Your task to perform on an android device: It appears to be attractive from the profile, therefore I'd want to check the information about The Ameswell Hotel in the booking.com app.  
Image 0: 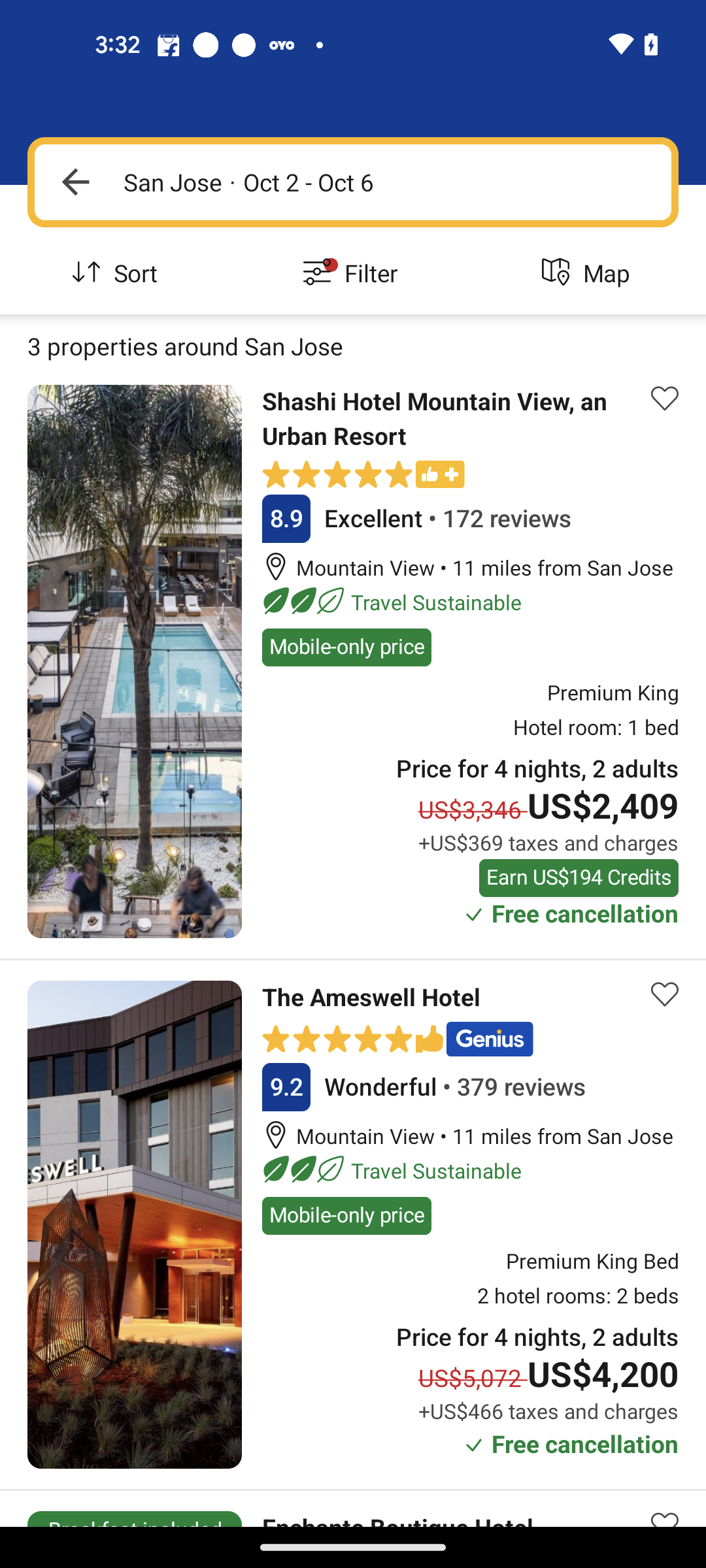
Click on The Ameswell Hotel to know more
Step 0: click (371, 998)
Image 1: 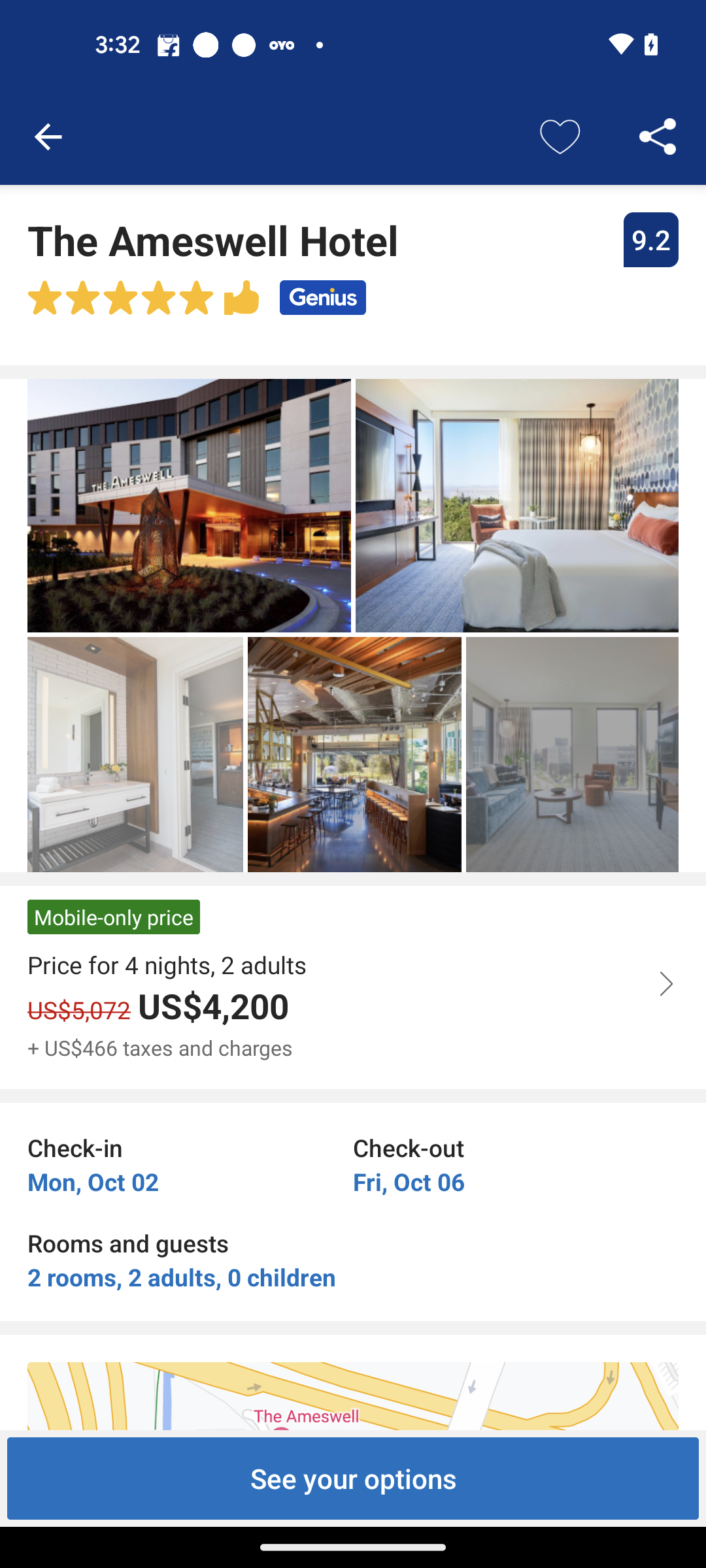
Swipe up to view the details of the Hotel
Step 1: scroll down
Image 2: 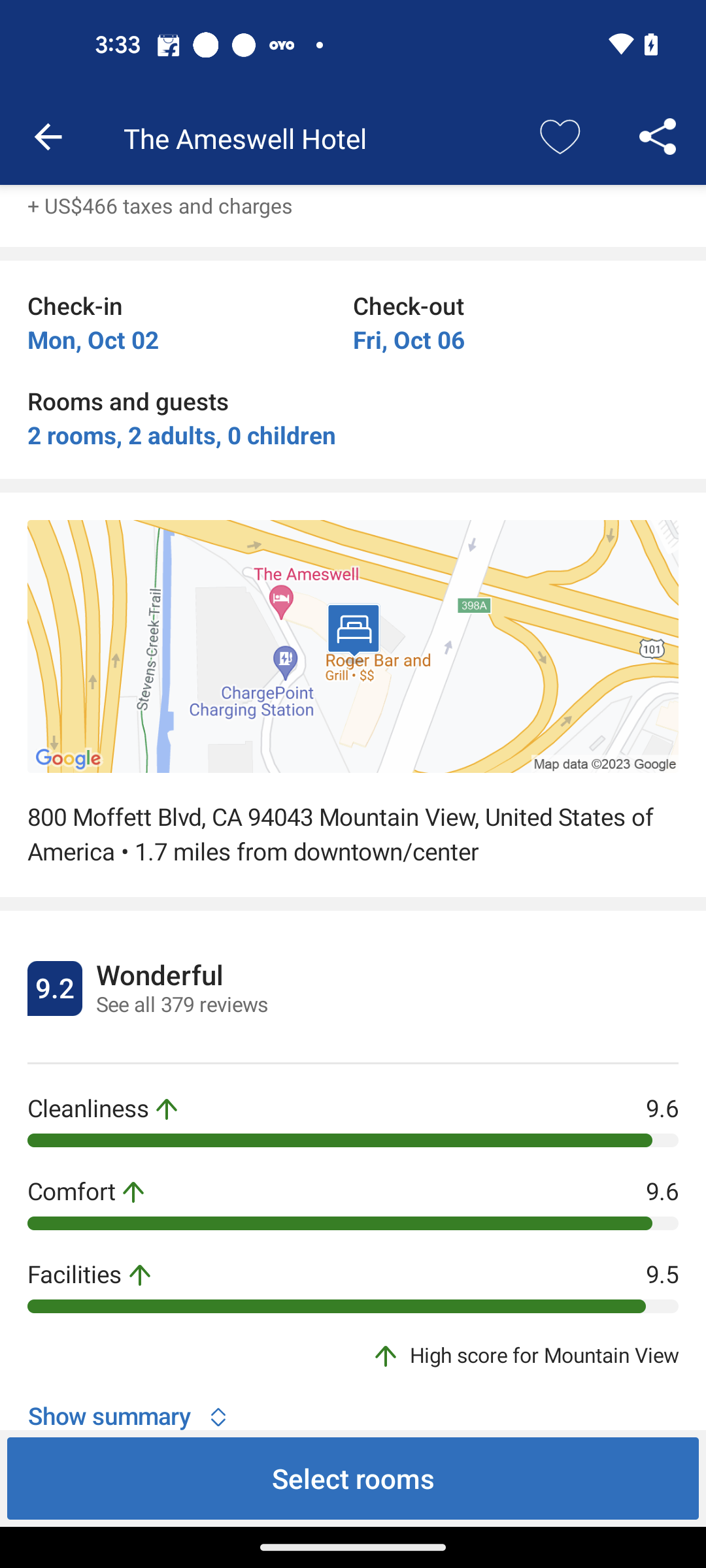
Swipe up to view the details of the Hotel
Step 2: scroll down
Image 3: 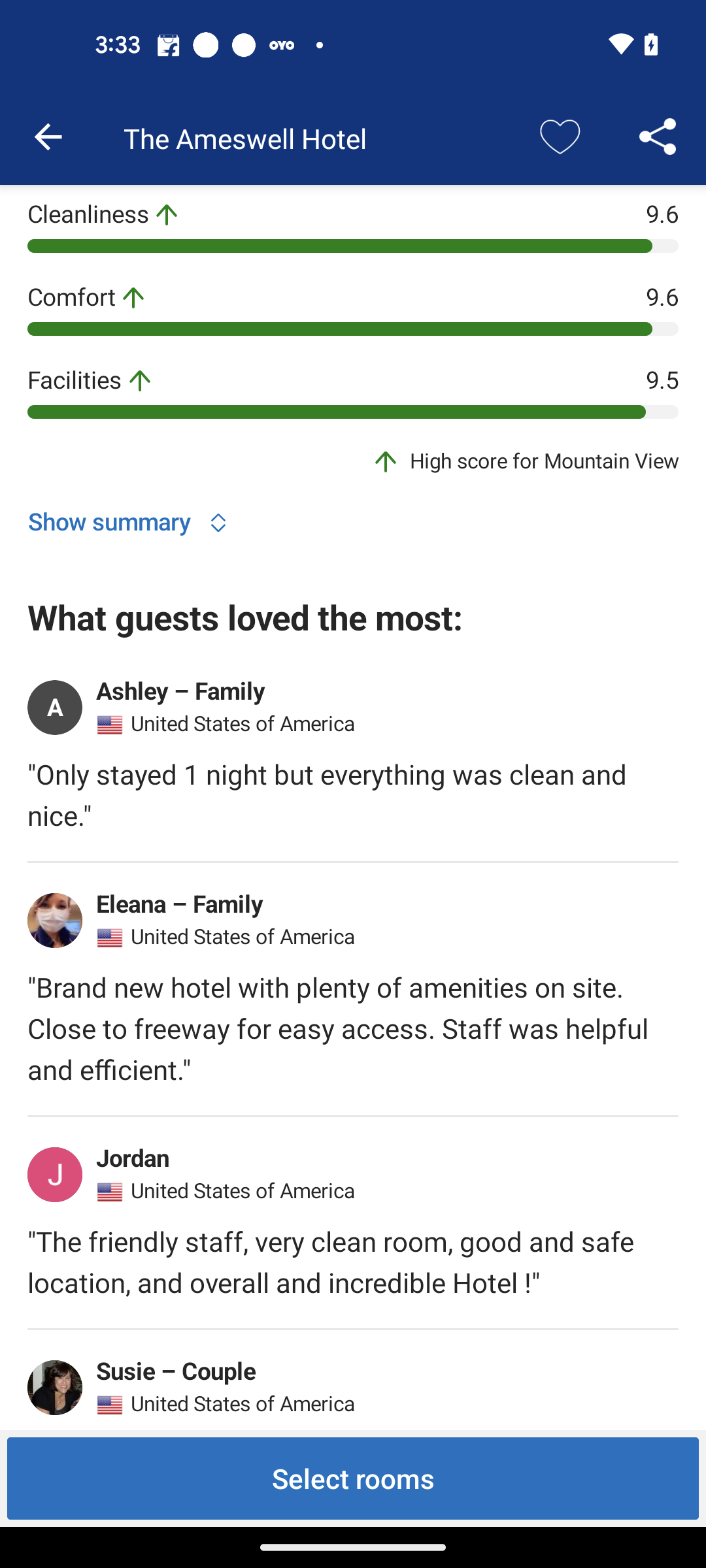
Swipe up to view the details of the Hotel
Step 3: scroll down
Image 4: 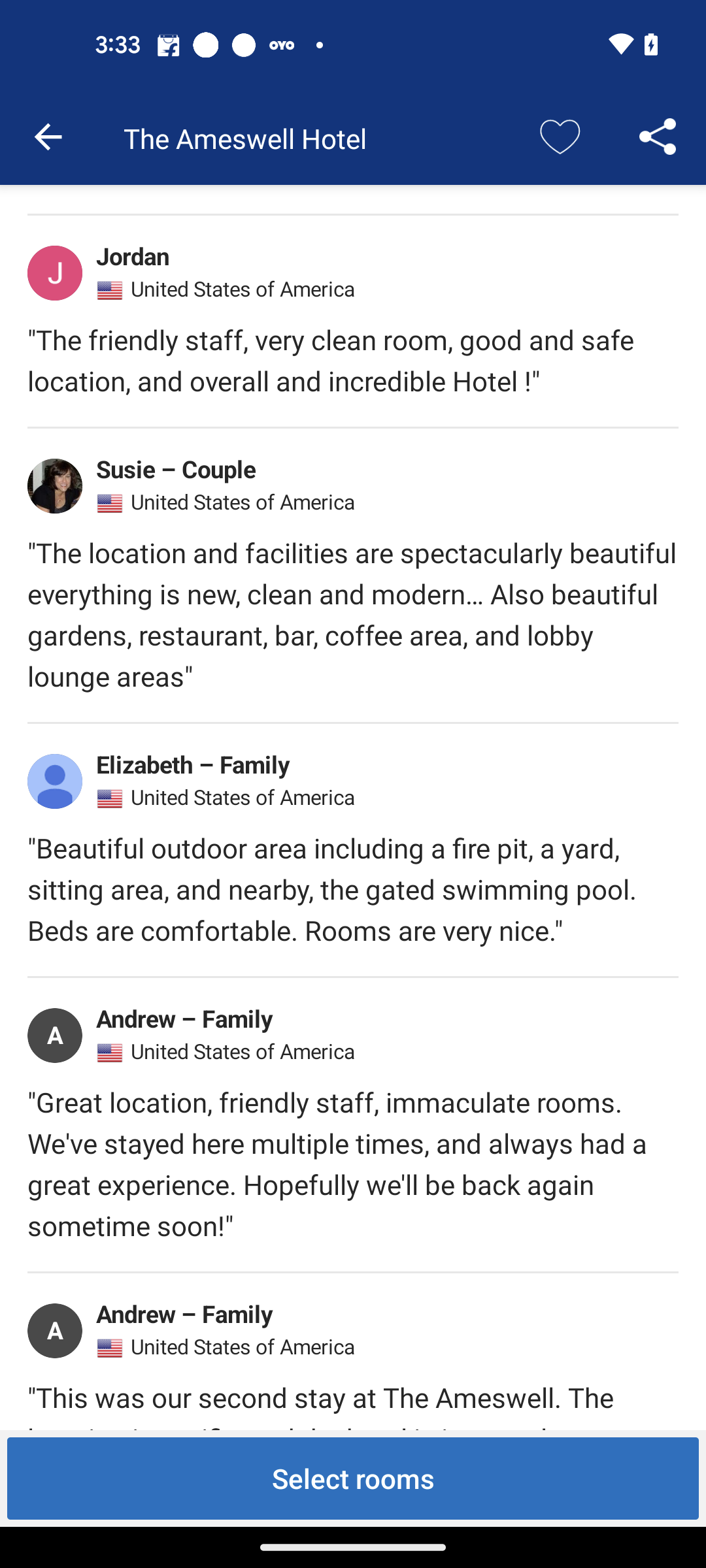
Swipe up to view the details of the Hotel
Step 4: scroll down
Image 5: 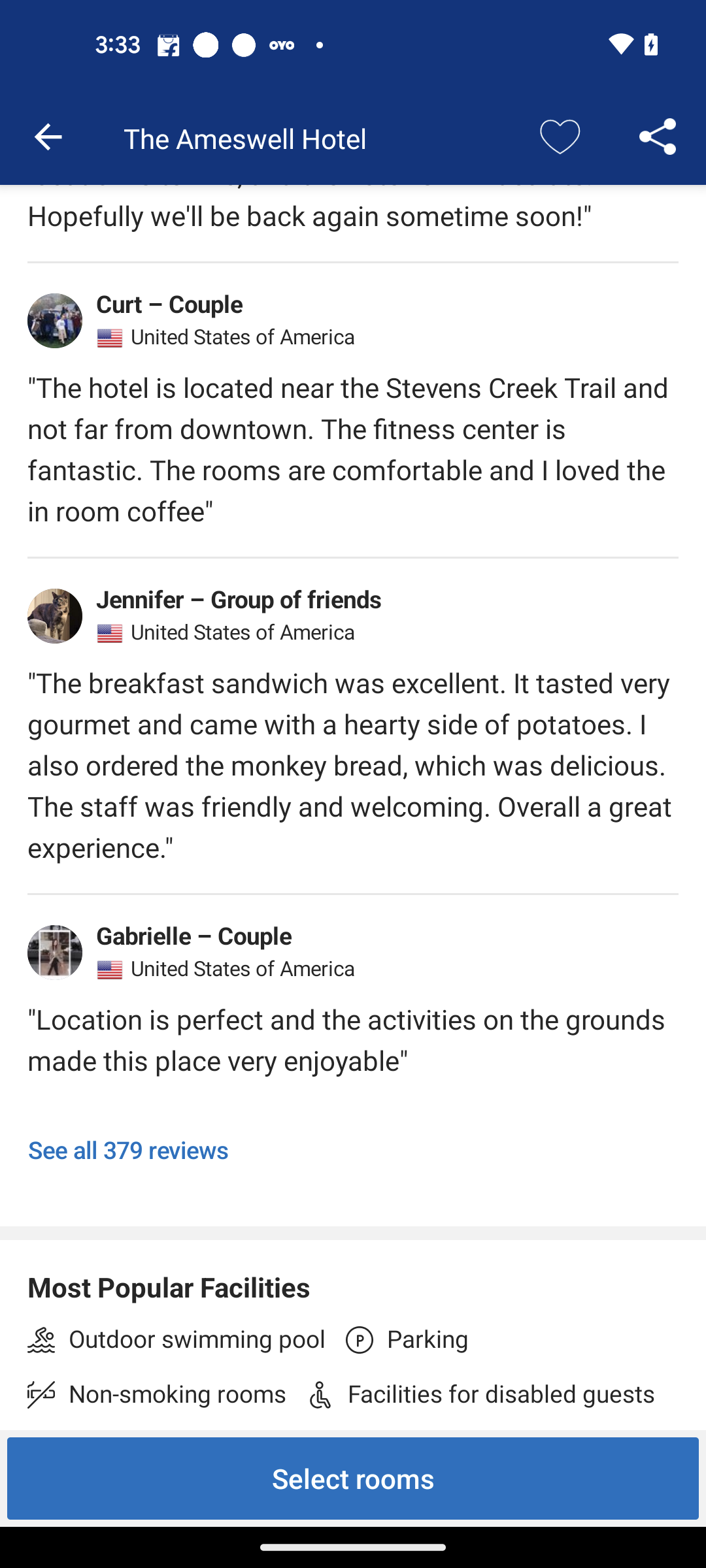
Swipe up to view the details of the Hotel
Step 5: scroll down
Image 6: 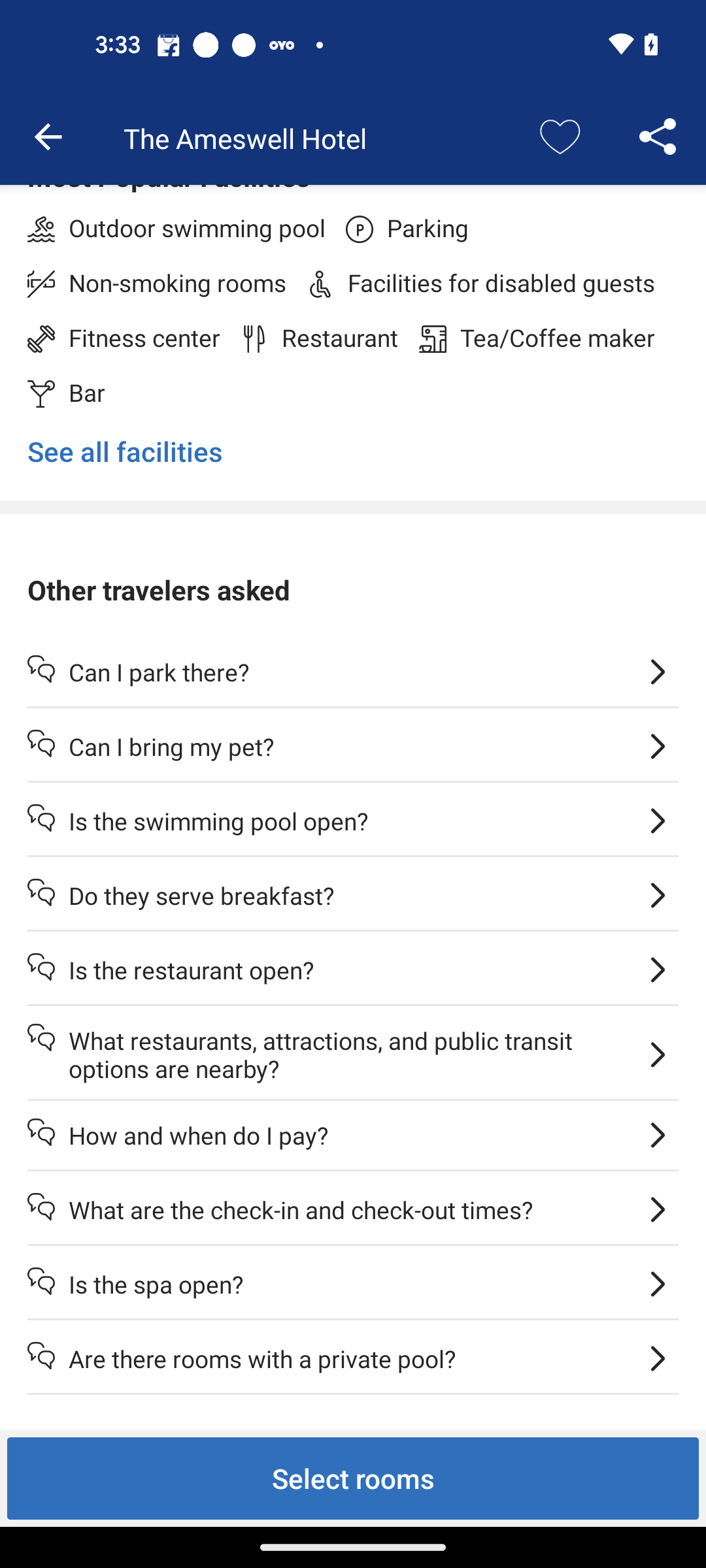
Swipe up to view the details of the Hotel
Step 6: scroll down
Image 7: 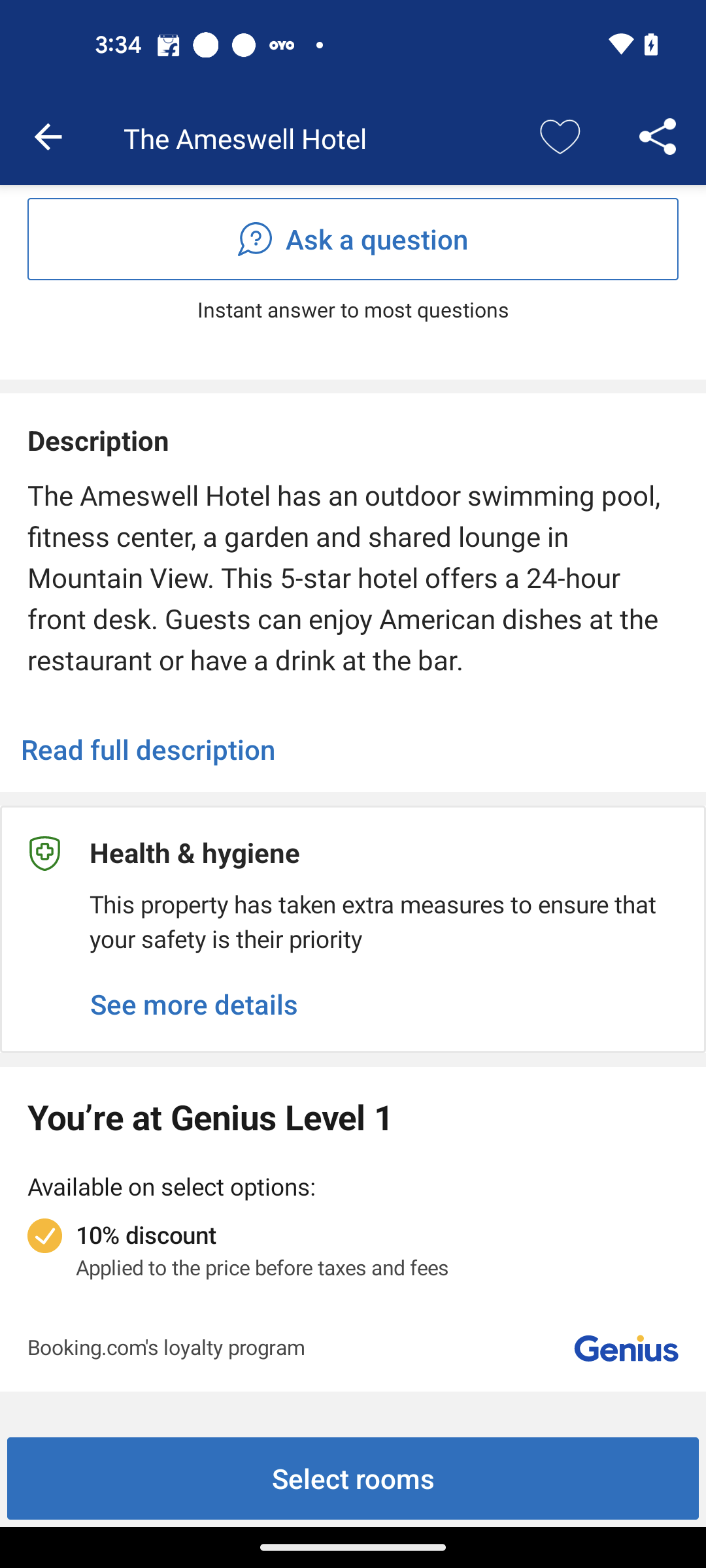
Swipe up to view the details of the Hotel
Step 7: scroll down
Image 8: 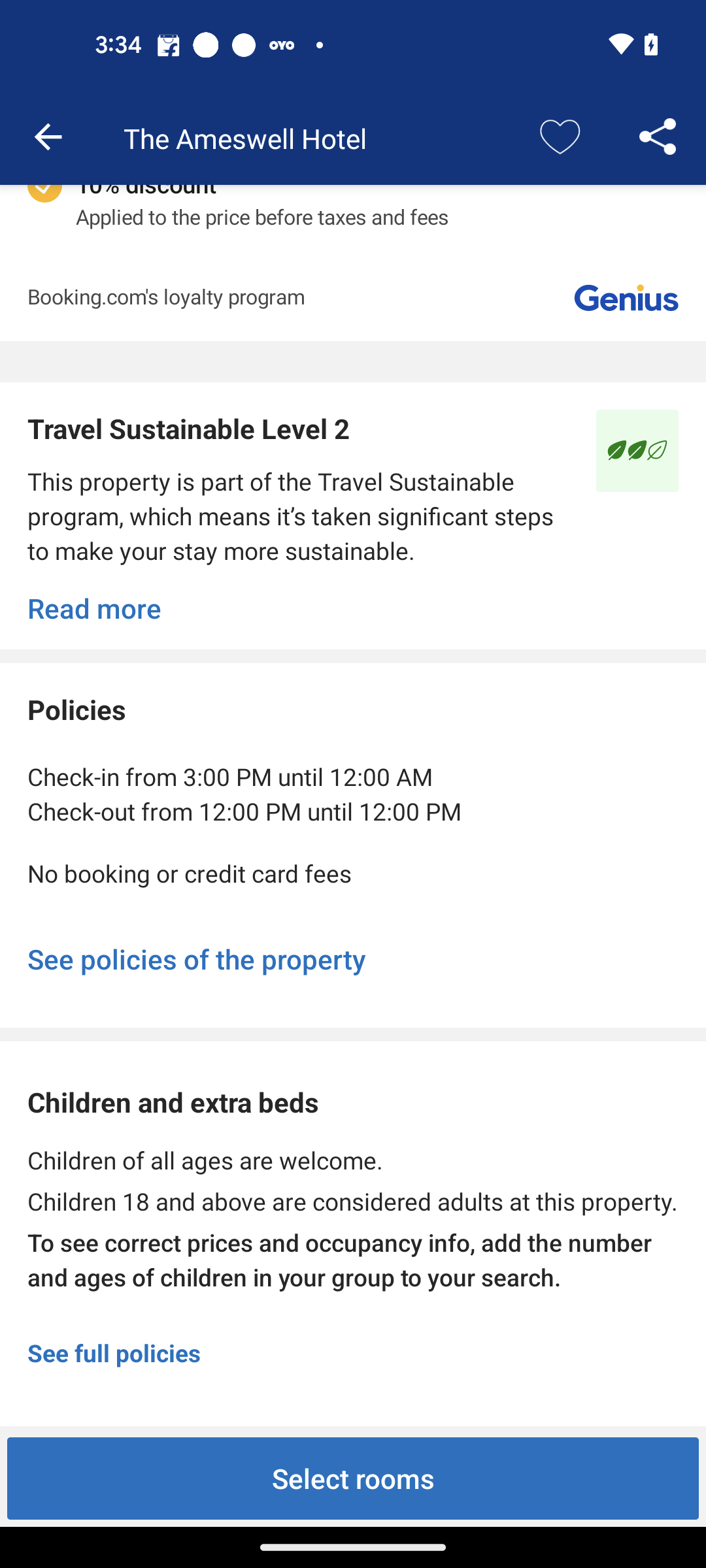
Swipe up to view the details of the Hotel
Step 8: scroll down